Your task to perform on an android device: I have to meet my clients in Paris . Search a train from Fleury les Aubrais to Gare du Nord railway station in the SNFC Connect app
Image 0: 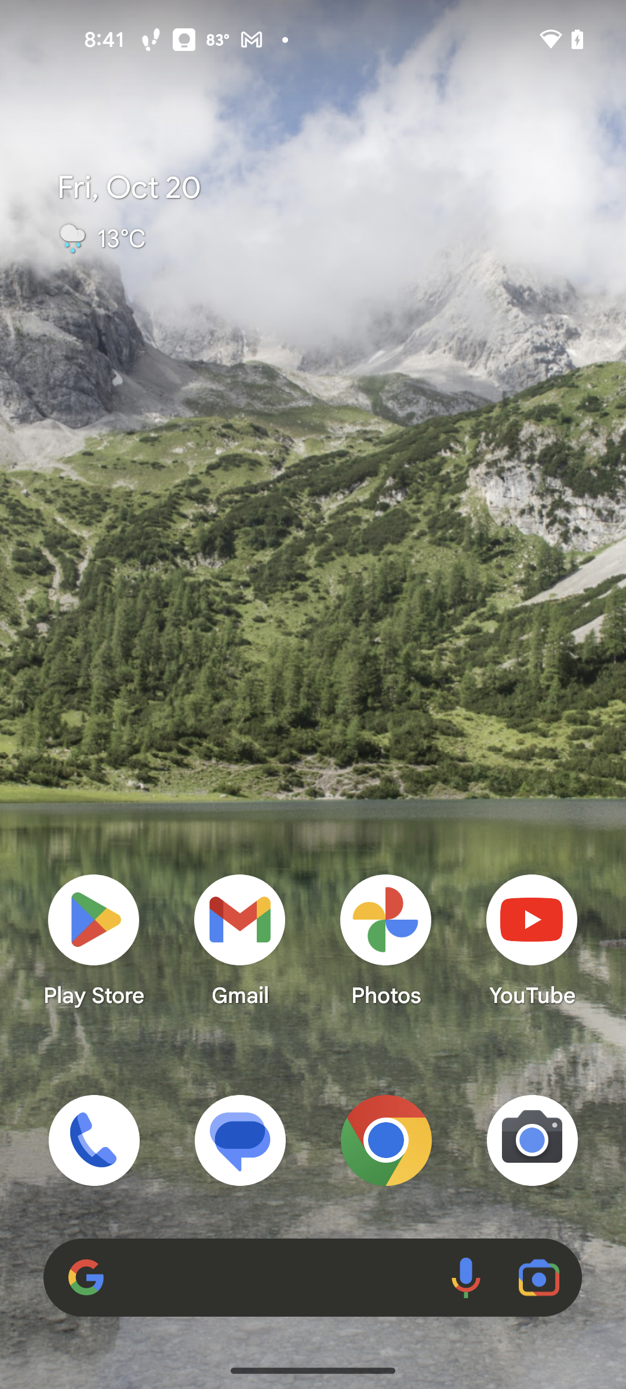
Open the SNFC Connect app
Step 0: open app "SNCF Connect"
Image 1: 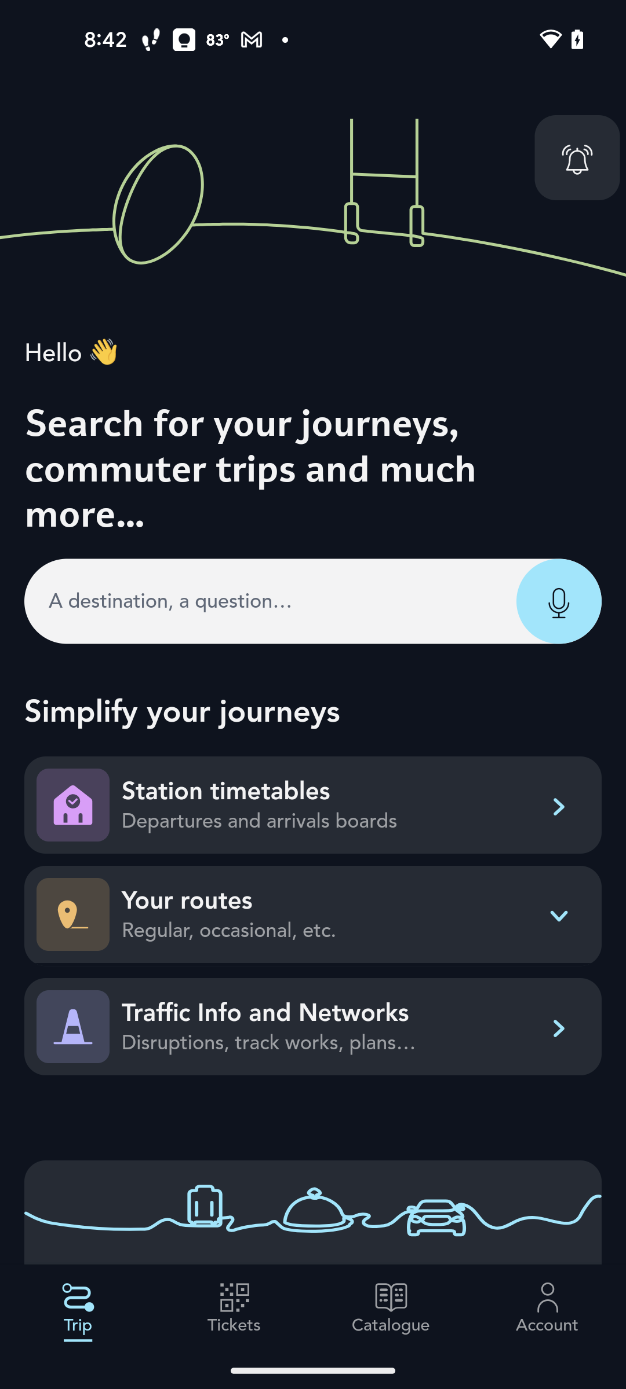
Click on the search bar
Step 1: click (313, 601)
Image 2: 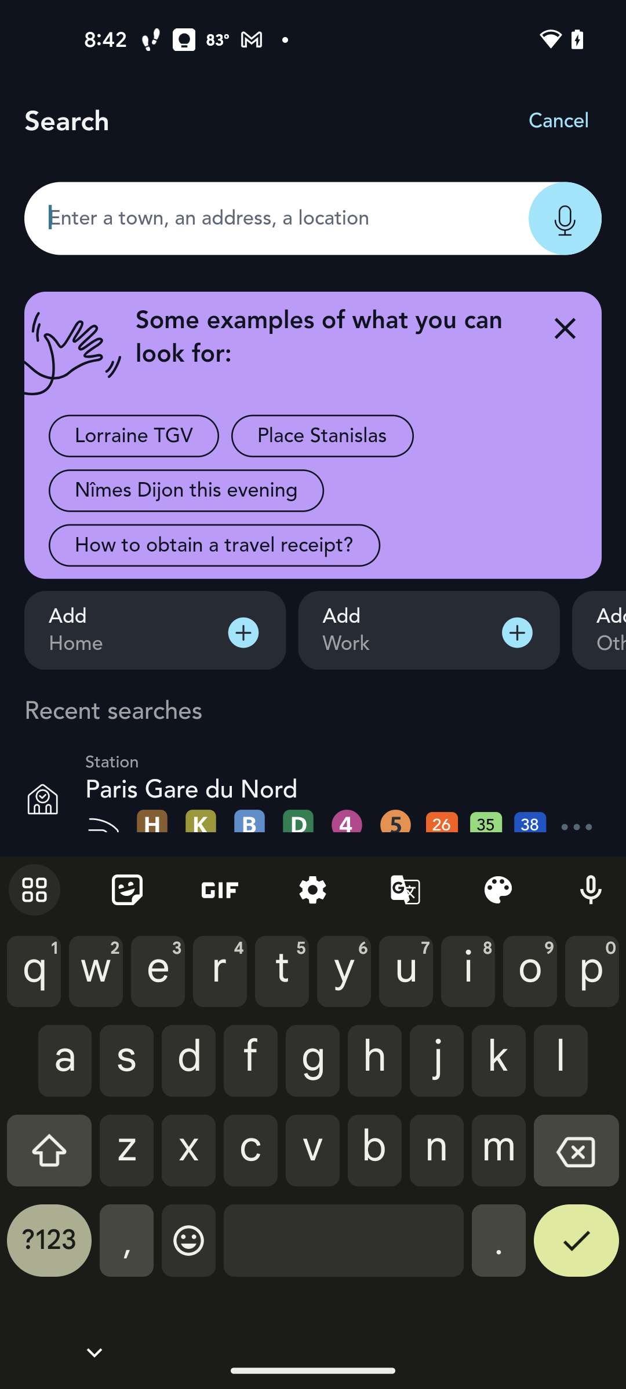
Type Gare du Nord
Step 2: type "Gare du Nord"
Image 3: 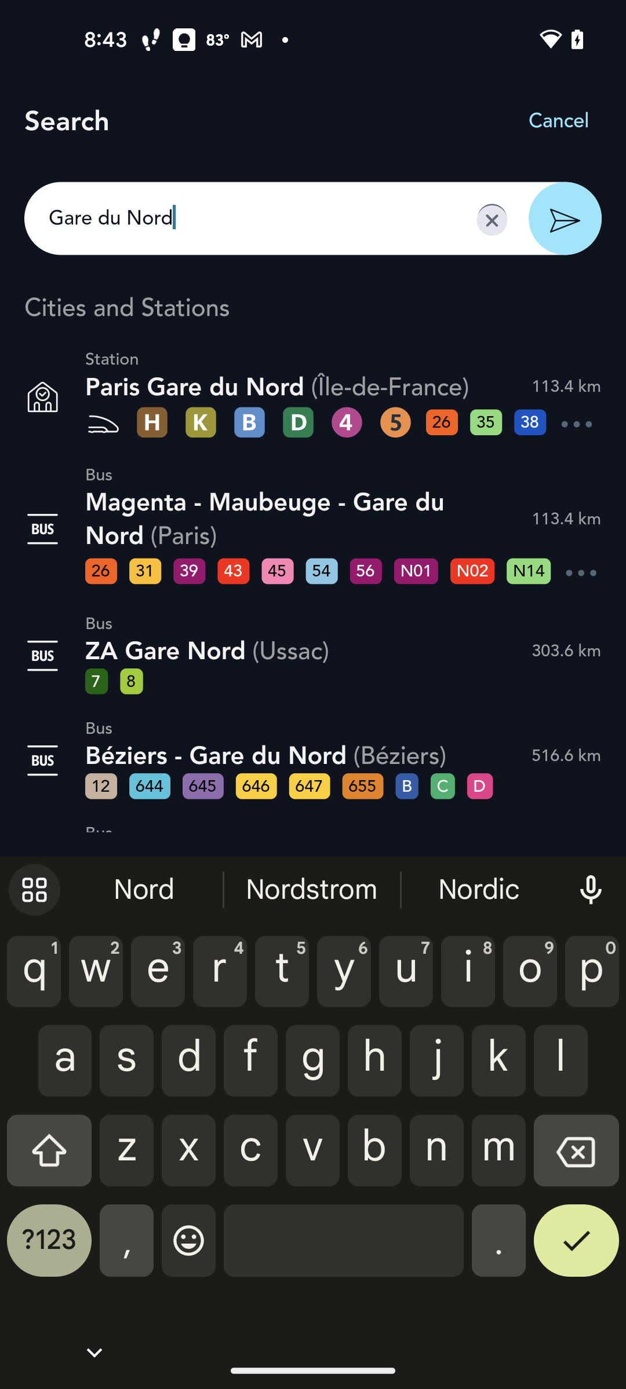
Click on the first suggested search result
Step 3: click (313, 394)
Image 4: 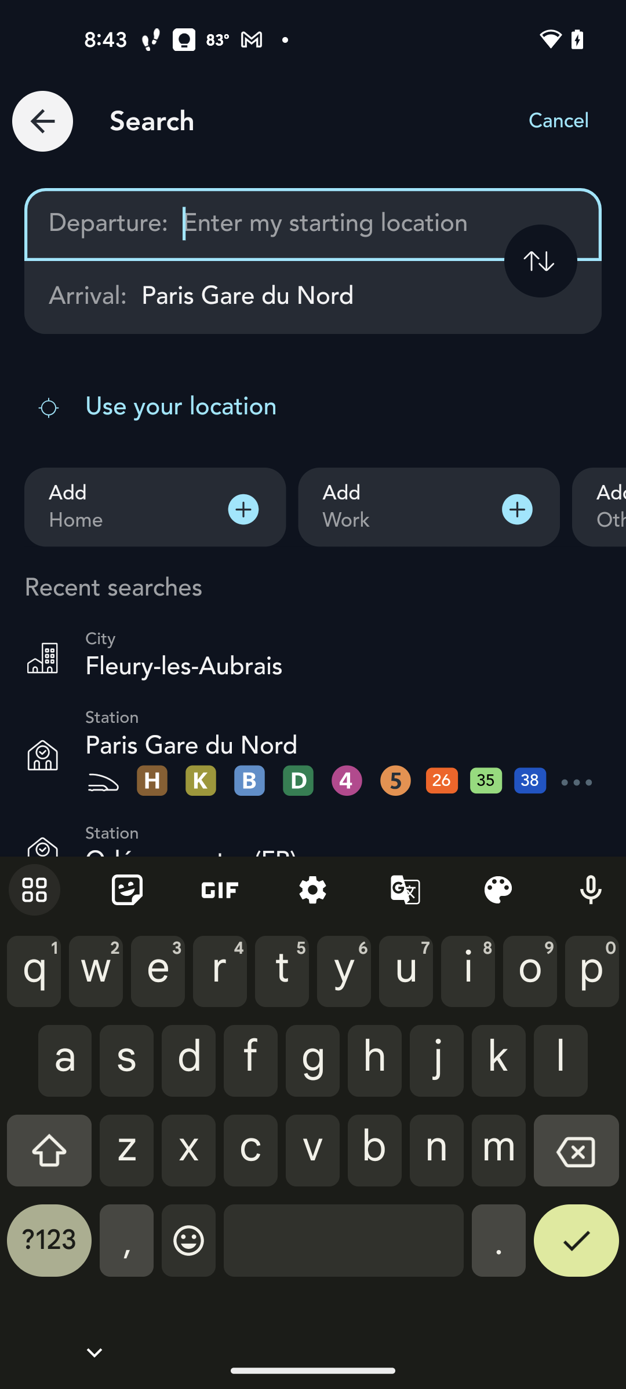
Type Fleury les Aubrais
Step 4: type "Fleury les Aubrais"
Image 6: 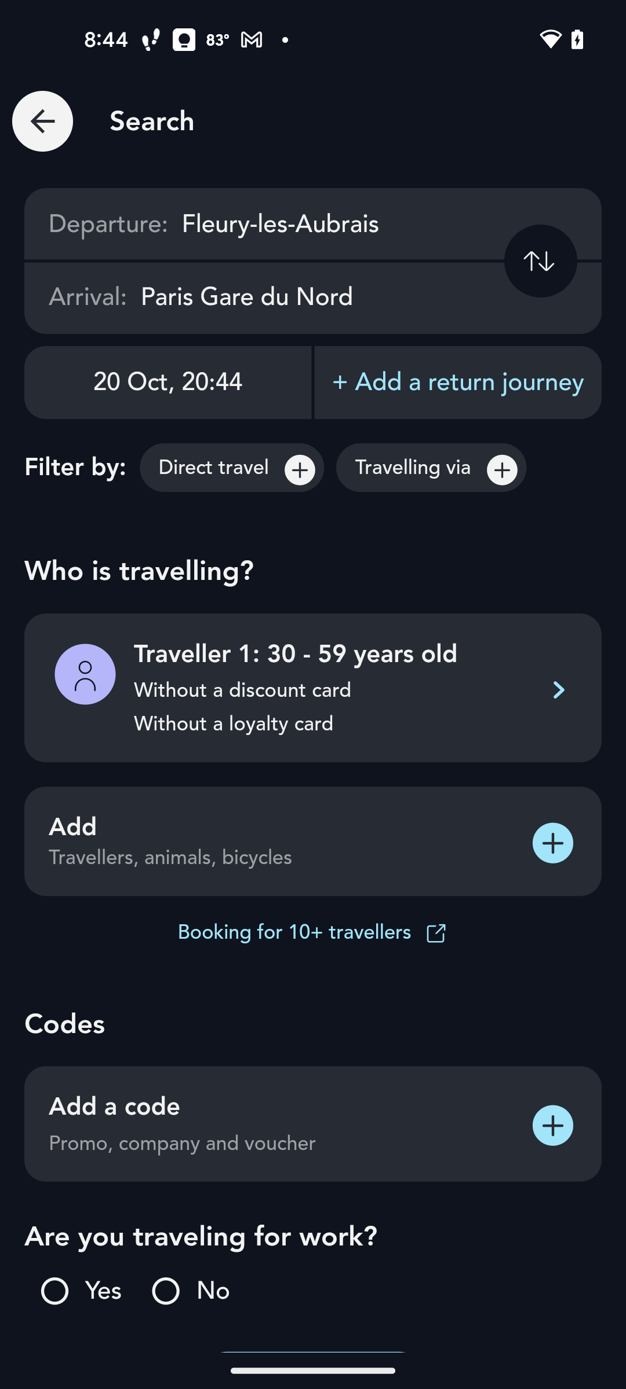
Scroll down to view more
Step 6: scroll down
Image 7: 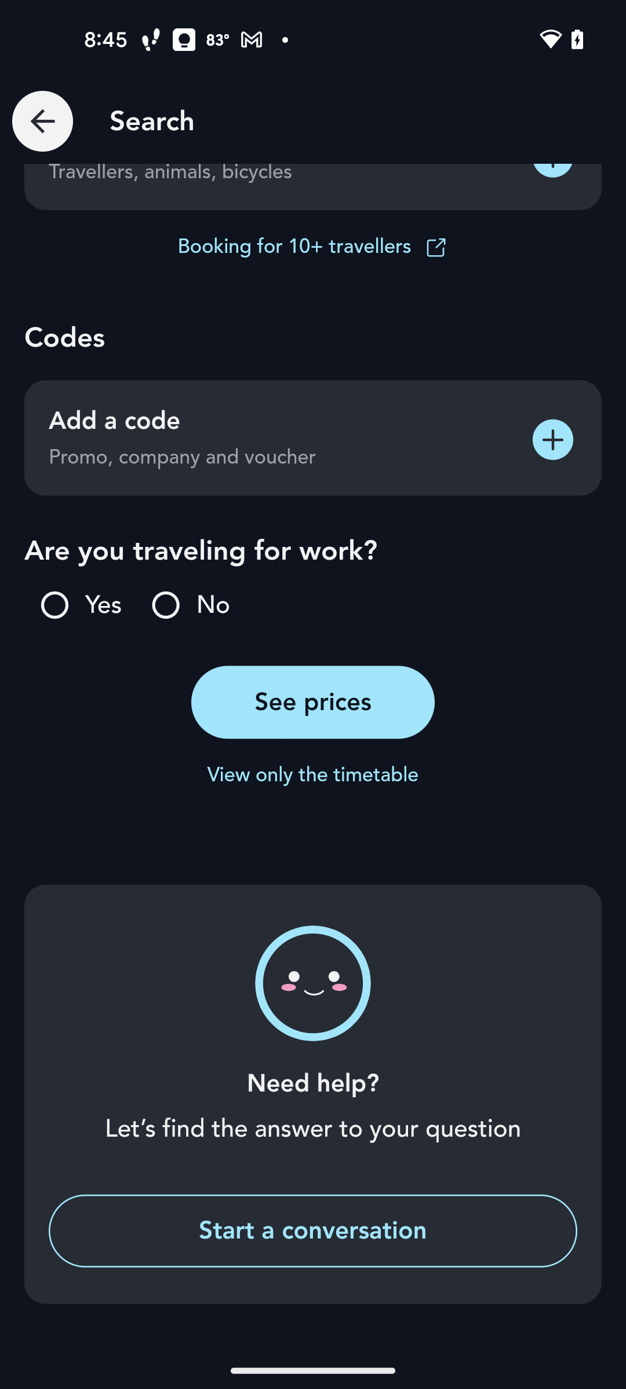
Click on the See prices button
Step 7: click (312, 702)